Your task to perform on an android device: I wanted to view the hotel details of Park Plaza Berlin Kudamm on the Booking.com app.
Image 0: 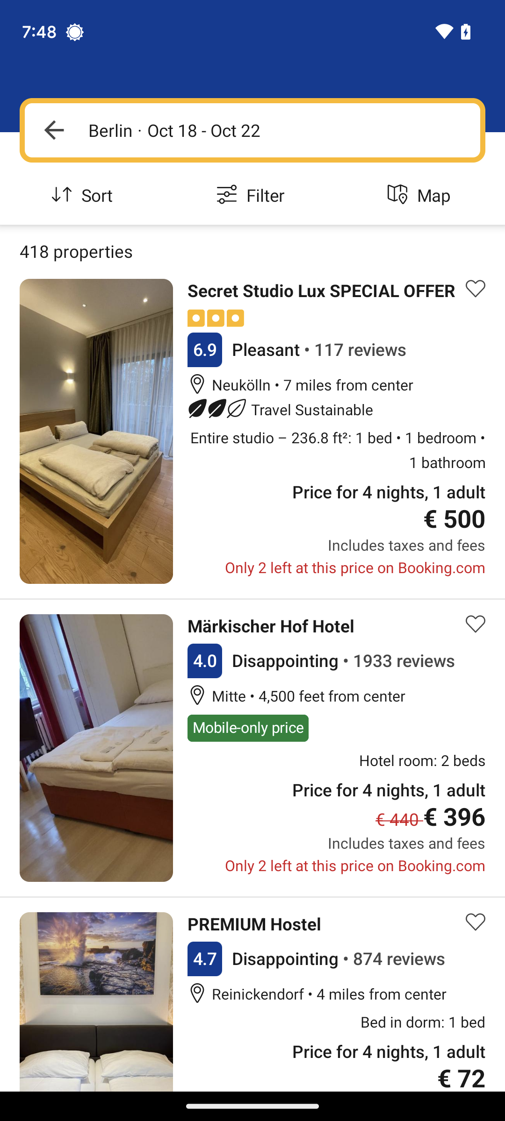
Scroll up until you find the Park Plaza Berlin Kudamm.
Step 0: scroll down
Image 1: 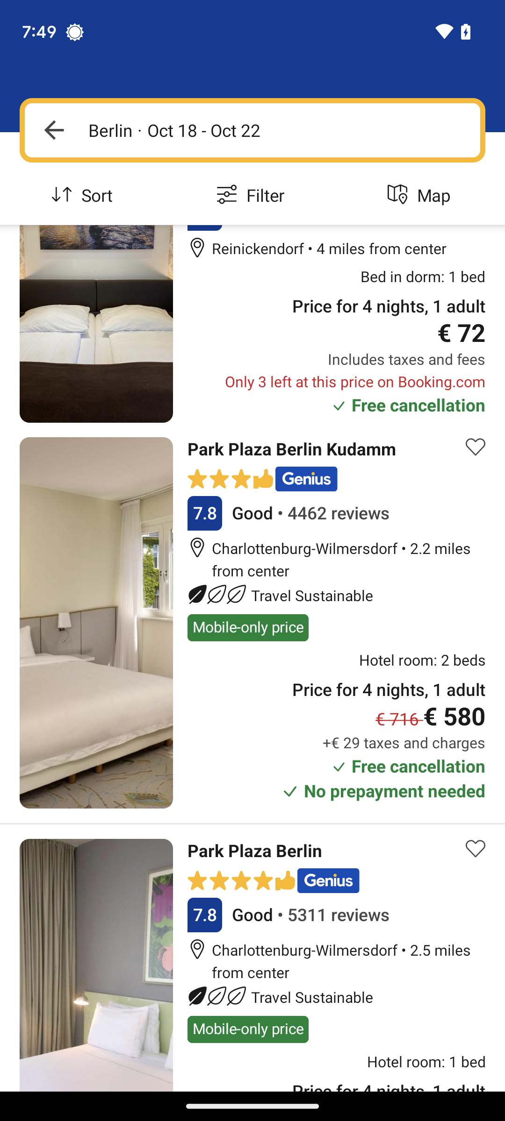
Click on the Park Plaza Berlin Kudamm.
Step 1: click (248, 628)
Image 2: 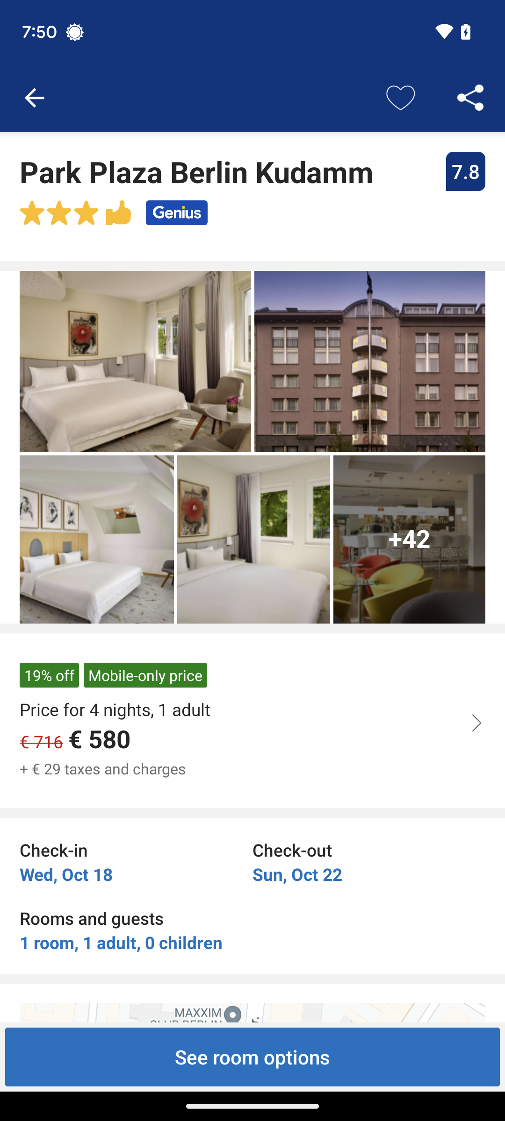
Scroll up to view the room details.
Step 2: scroll down
Image 3: 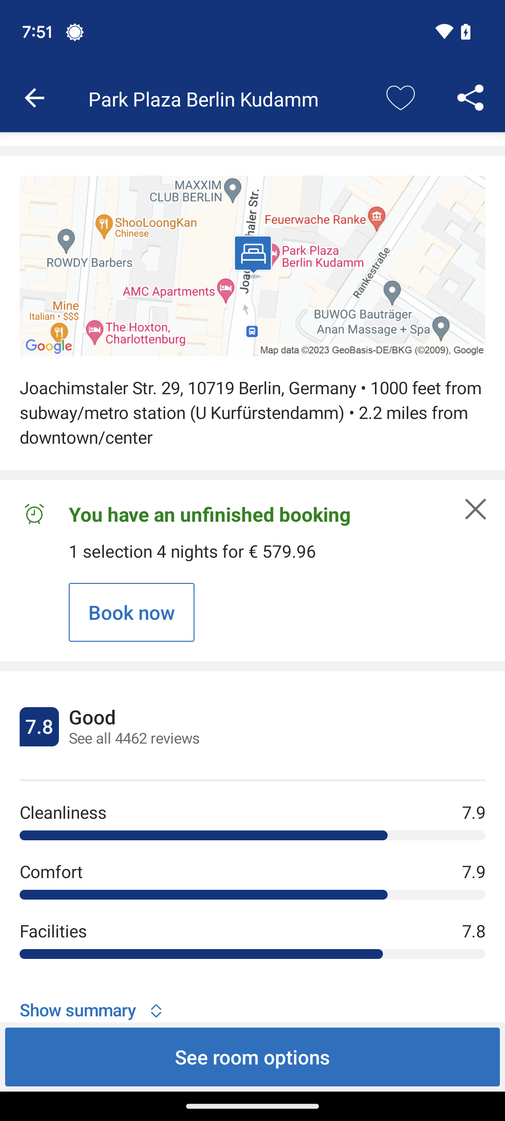
Scroll up to view the room details.
Step 3: scroll down
Image 4: 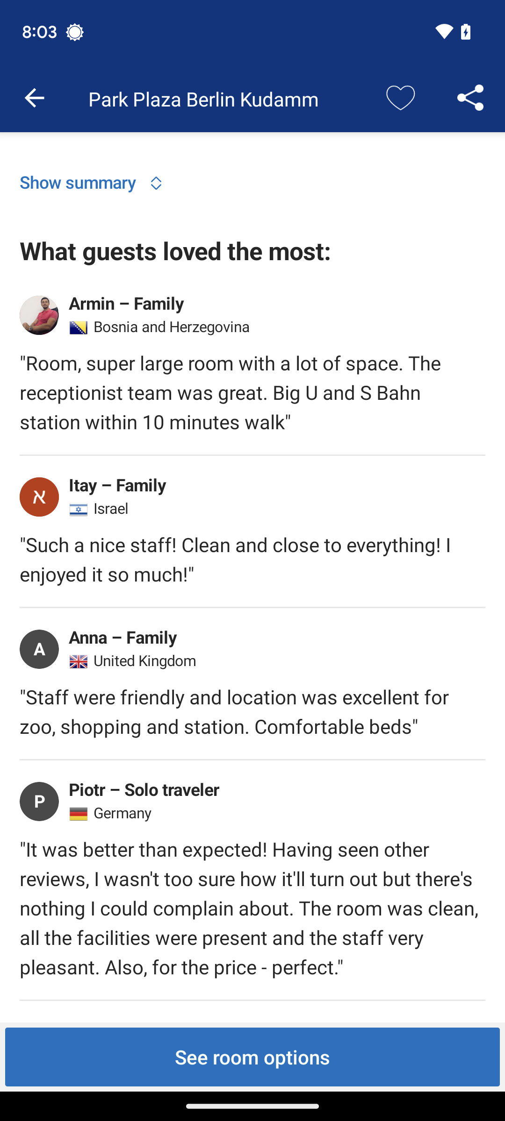
Scroll up to view the room details.
Step 4: wait